Your task to perform on an android device: I want to open the 'Romeo and juliet ' book.
Image 0: 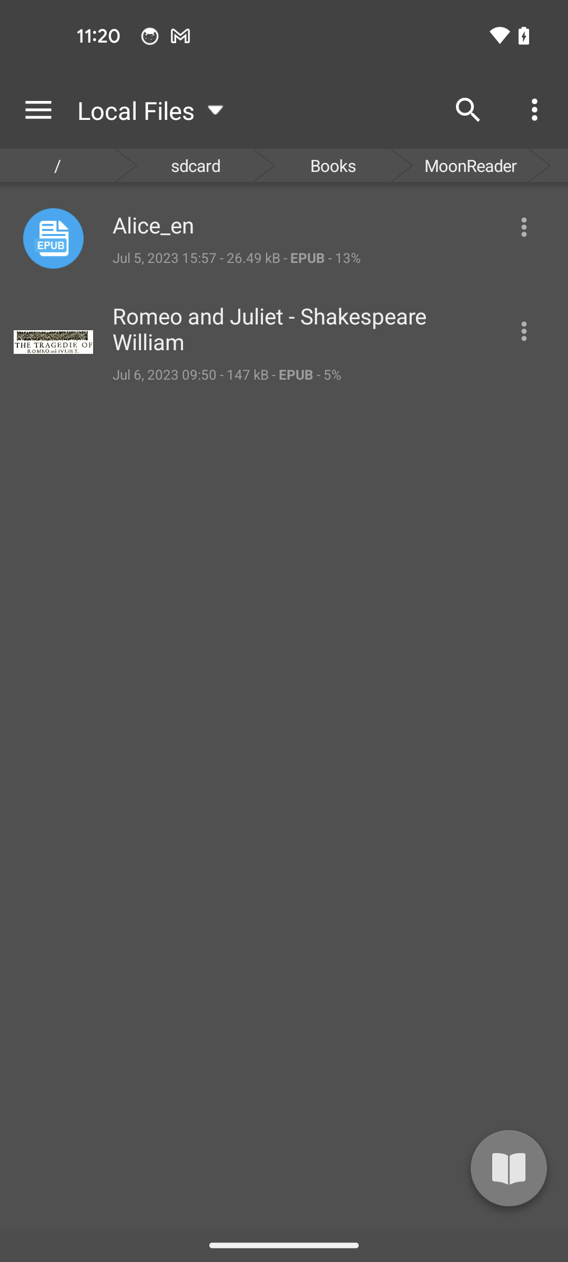
Tap on the three dots icon of romeo and juliet file
Step 0: click (526, 331)
Image 1: 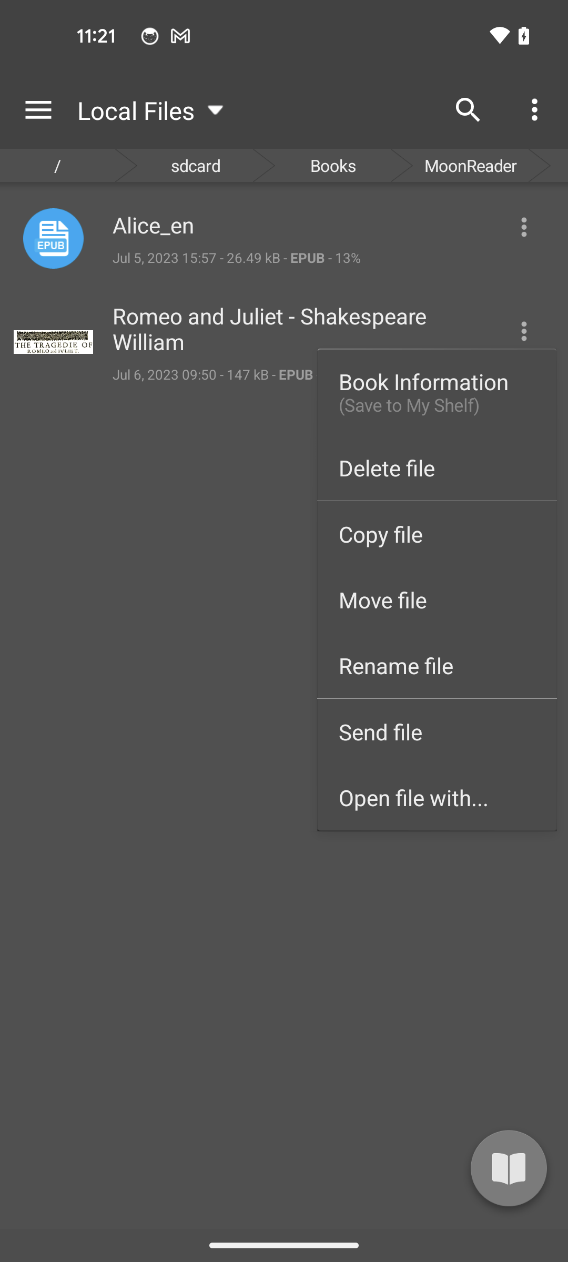
Tap on the open file with... option
Step 1: click (437, 797)
Image 2: 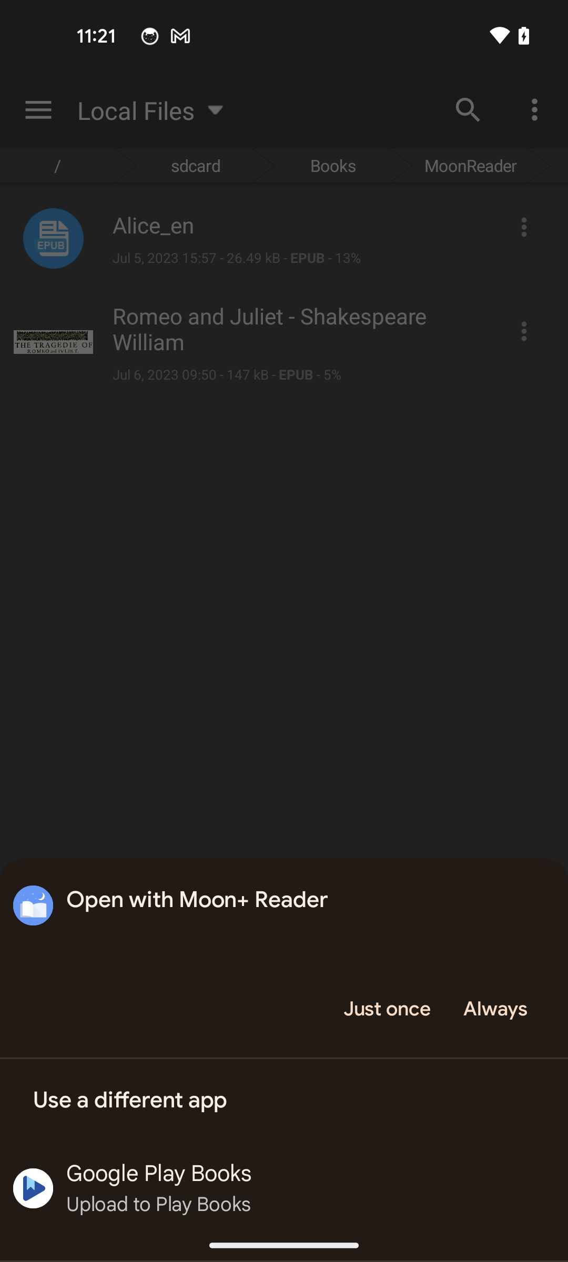
Tap on the just once option
Step 2: click (386, 1009)